Your task to perform on an android device: Shop the fire protection tools under IIVAAS brand category.
Image 0: 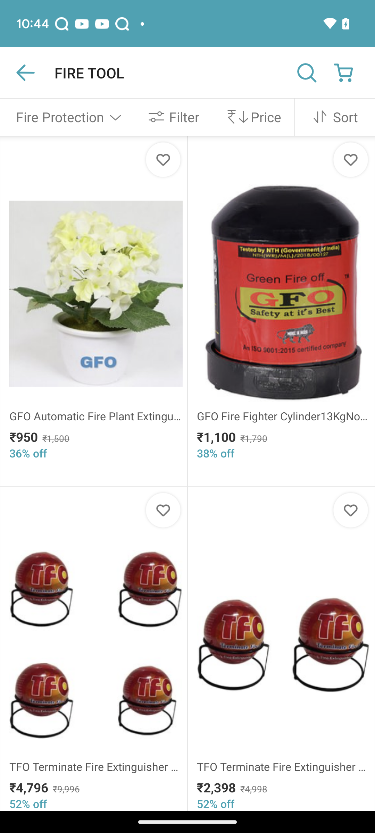
Click on the brand section
Step 0: click (174, 117)
Image 1: 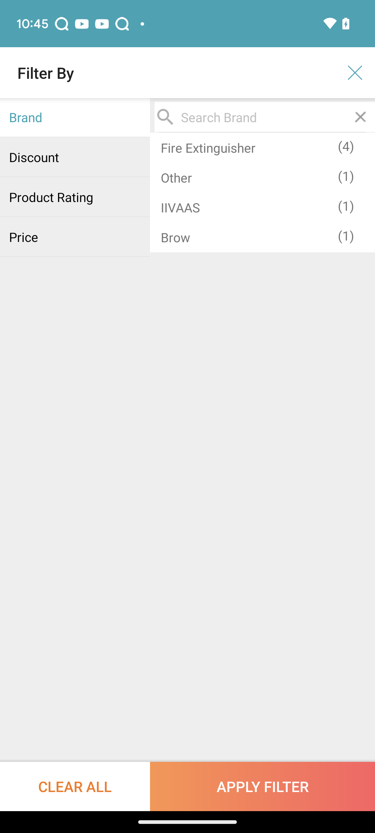
Select IIVAAS option
Step 1: click (246, 207)
Image 2: 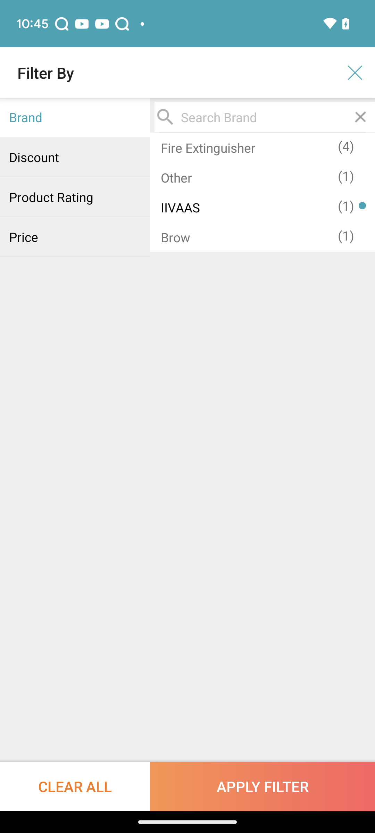
Click on apply filter button
Step 2: click (262, 786)